Your task to perform on an android device: Open the Cx file Explorer and delete the MEGA Downloads folder from download folder.
Image 0: 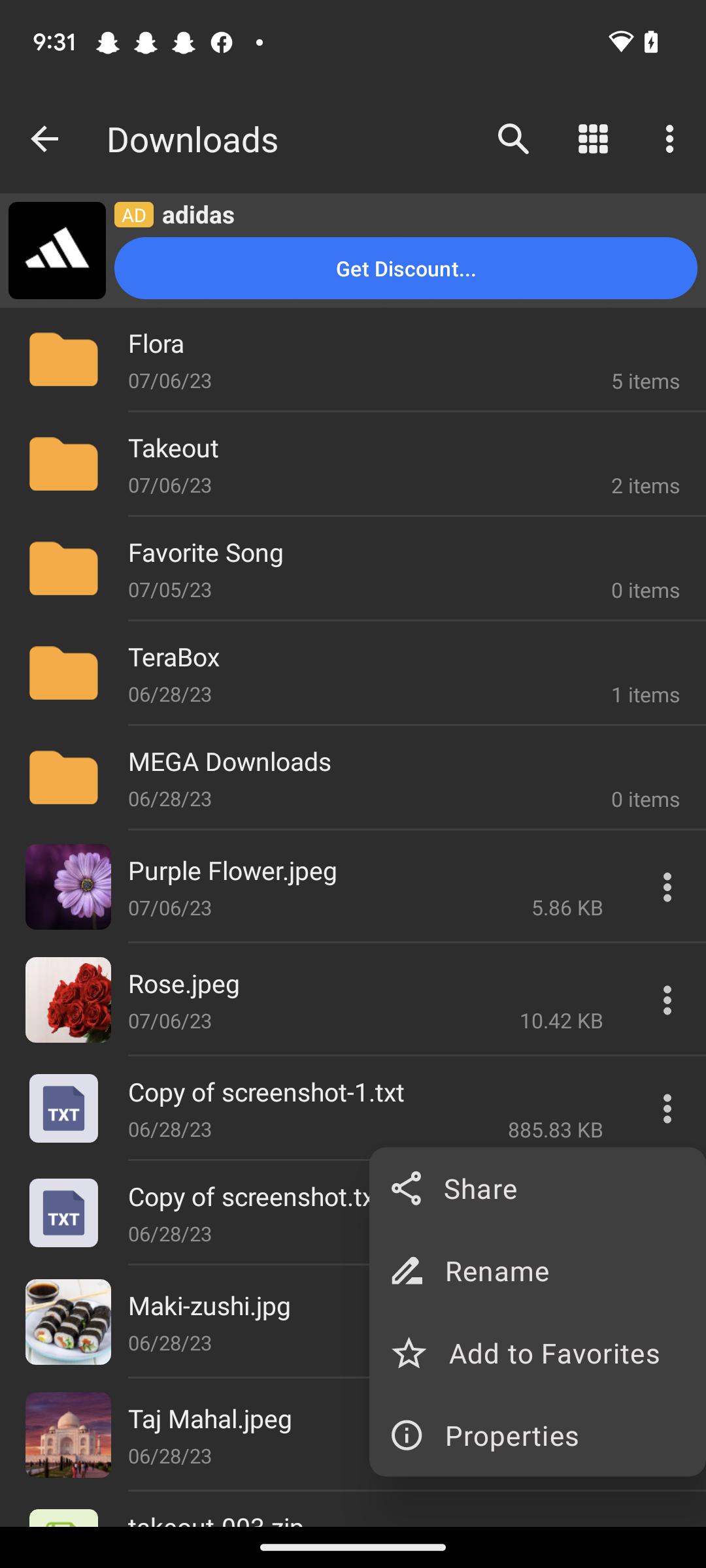
Open the Cx file Explorer app
Step 0: open app "Cx File Explorer"
Image 1: 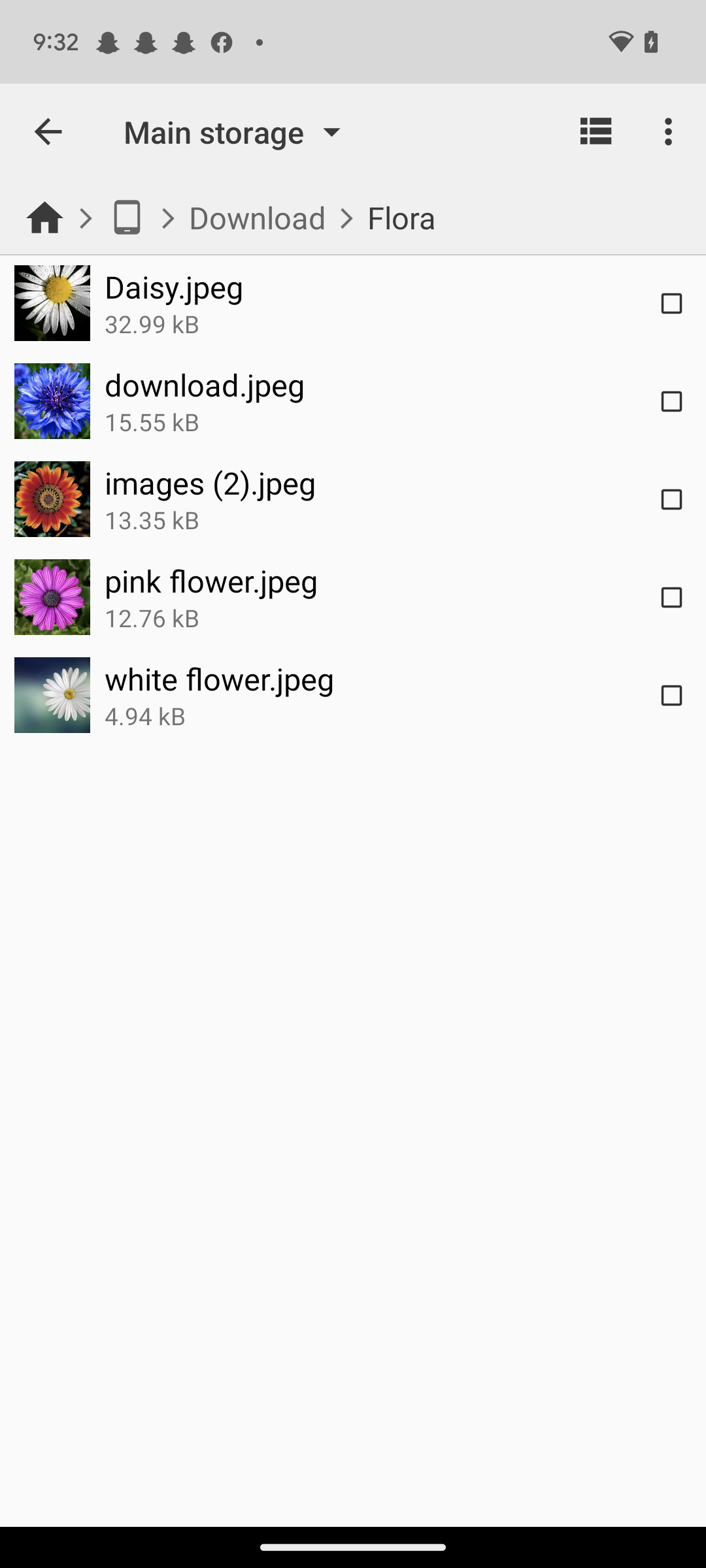
Go back to the previous page
Step 1: press back button
Image 2: 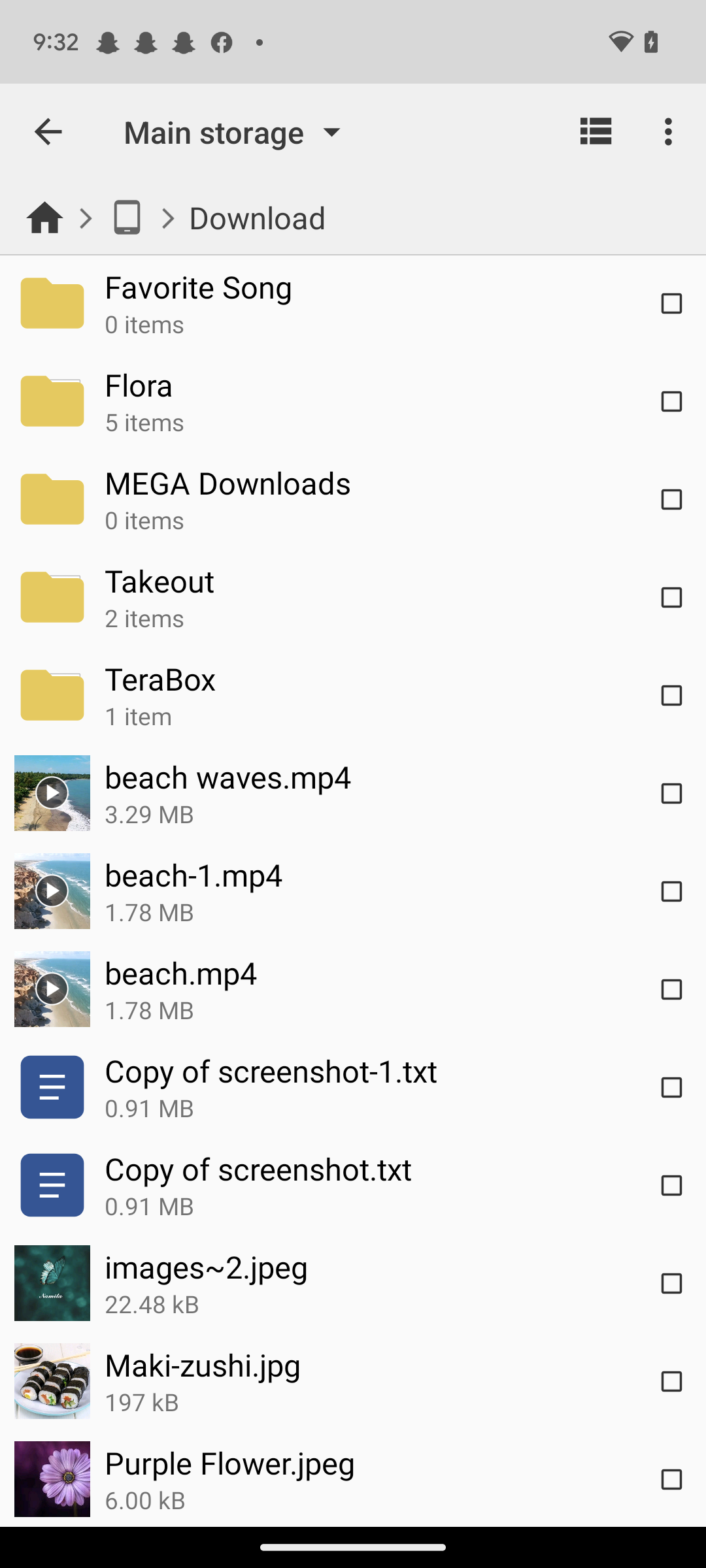
Click on the square icon next to the MEGA Downloads folder
Step 2: click (671, 499)
Image 3: 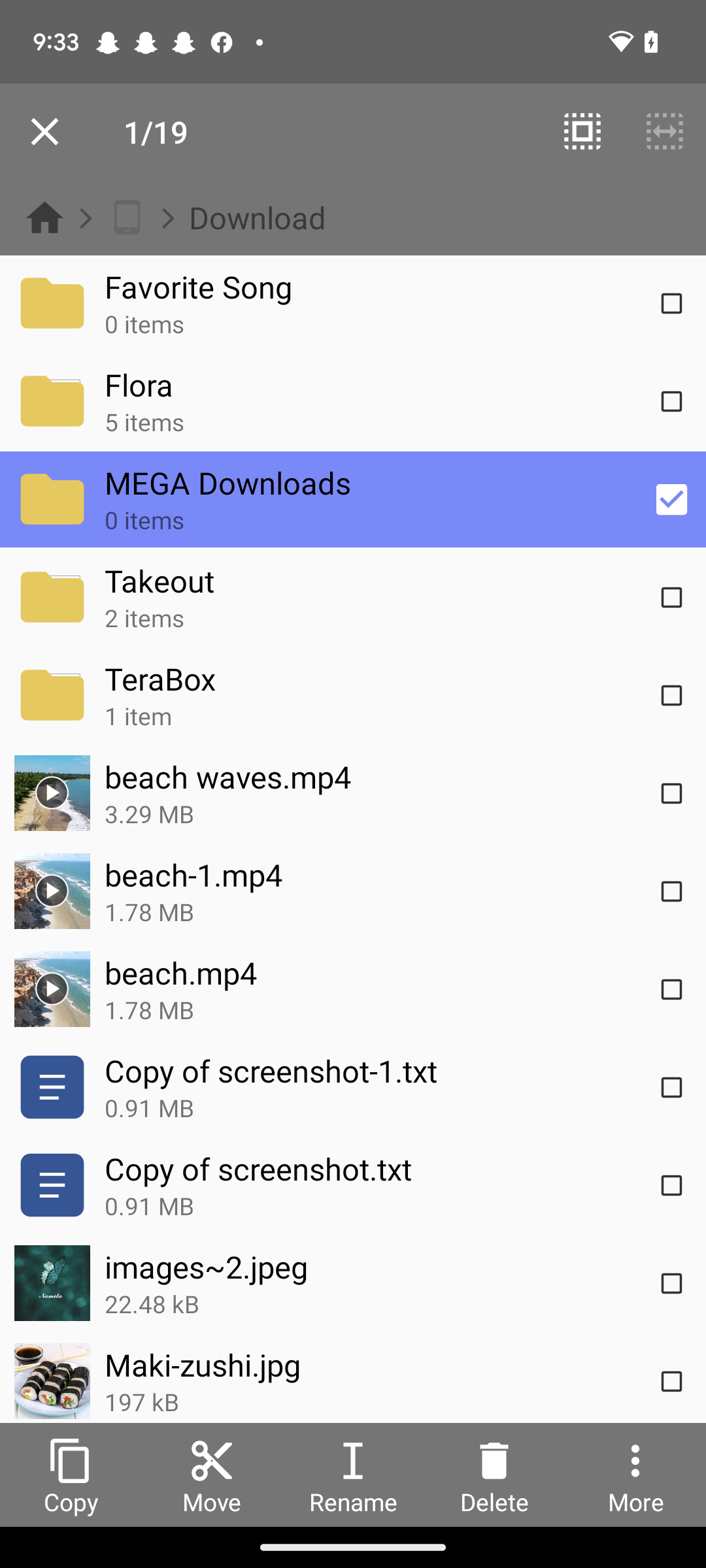
Click on the delete option at the bottom of the screen
Step 3: click (494, 1475)
Image 4: 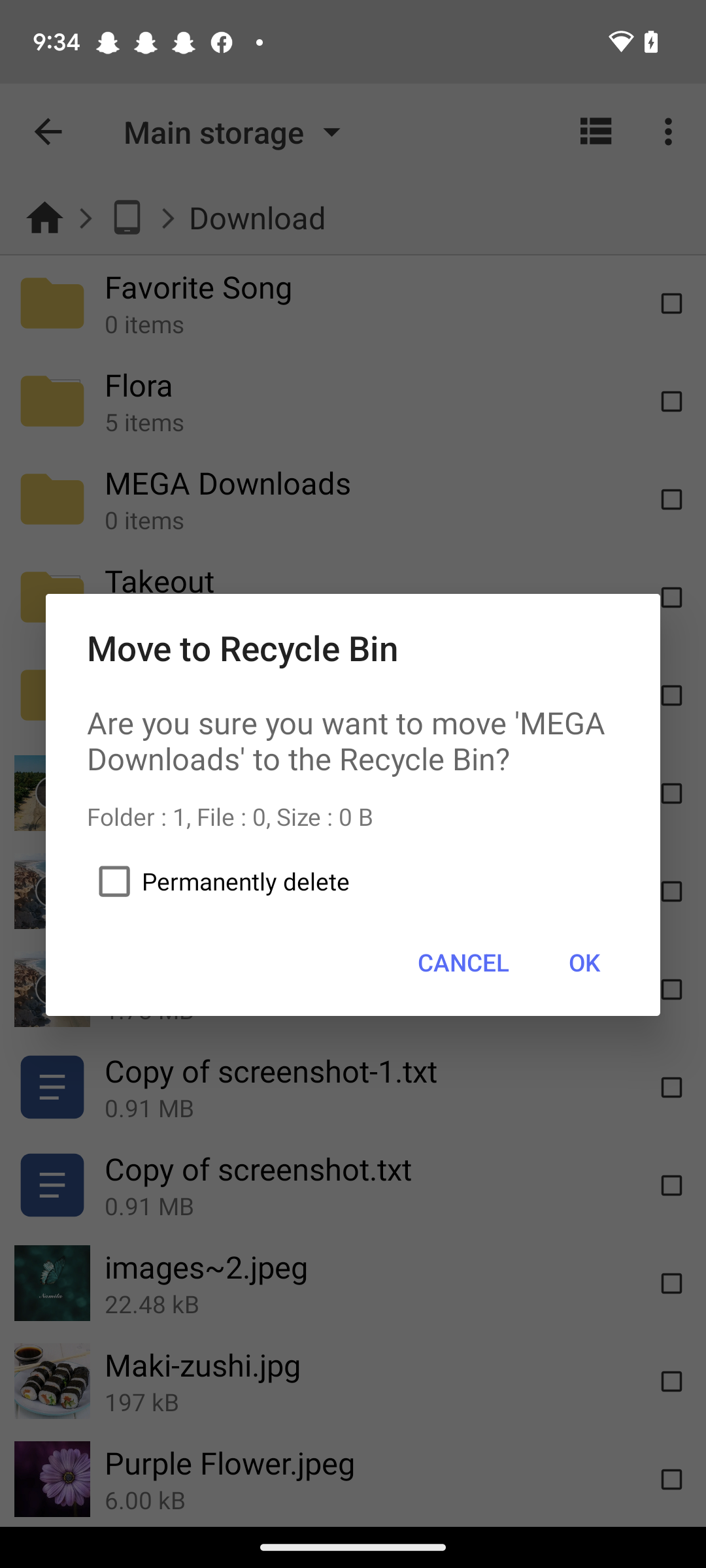
Click on the checkbox for permanently delete.
Step 4: click (353, 881)
Image 5: 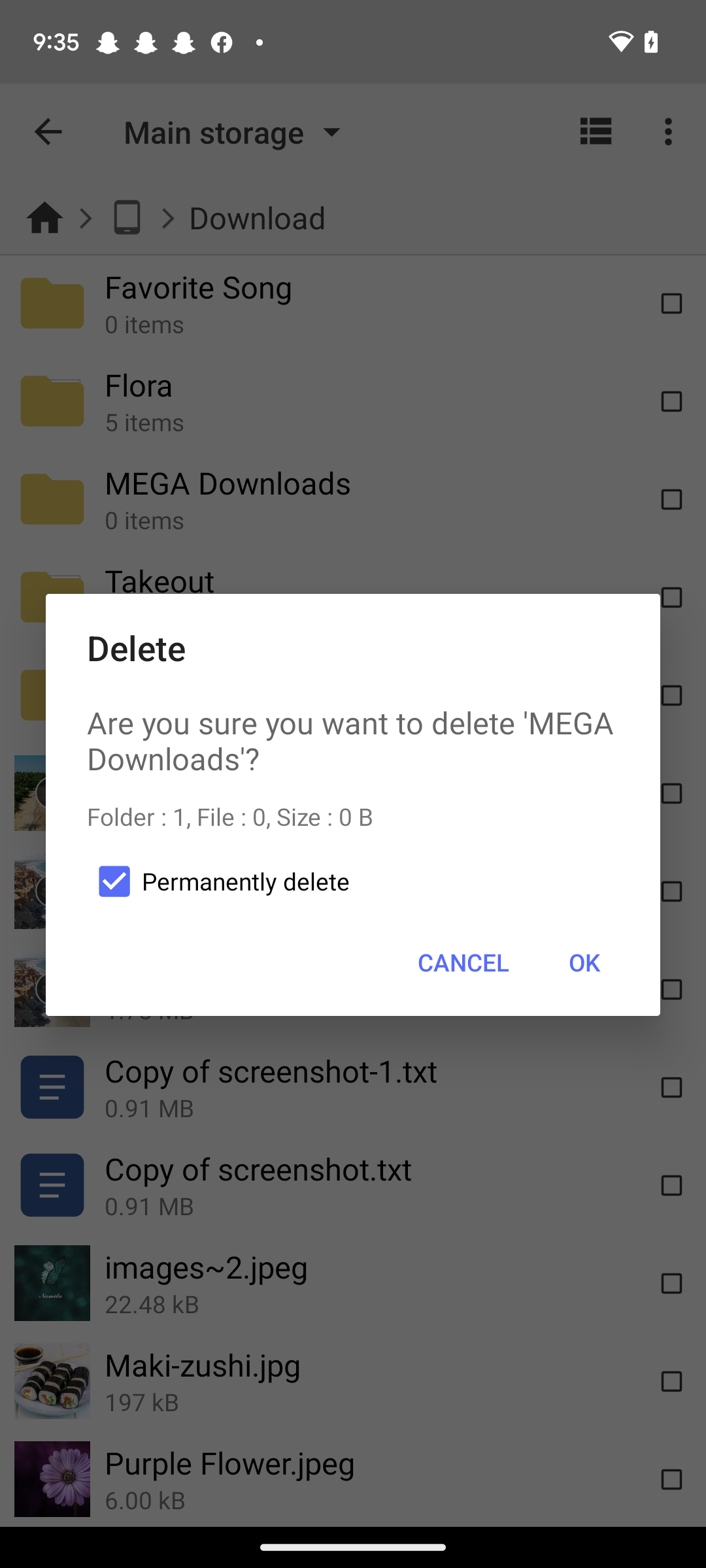
Click on the OK button
Step 5: click (584, 962)